Your task to perform on an android device: Share the event Life through the Gmail app
Image 0: 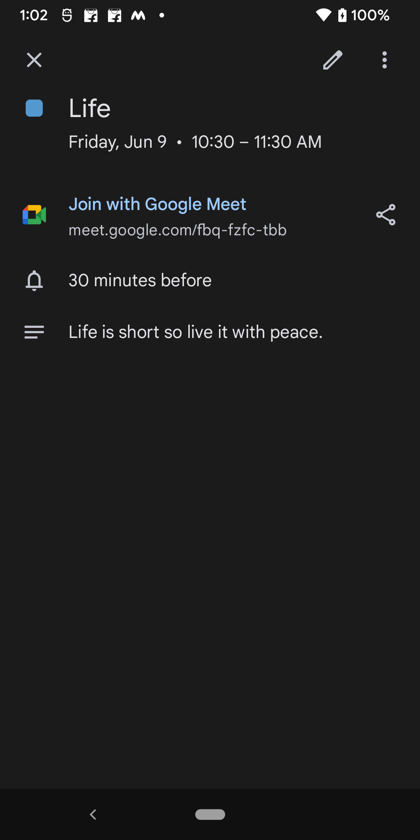
Click on the Share icon 
Step 0: click (385, 214)
Image 1: 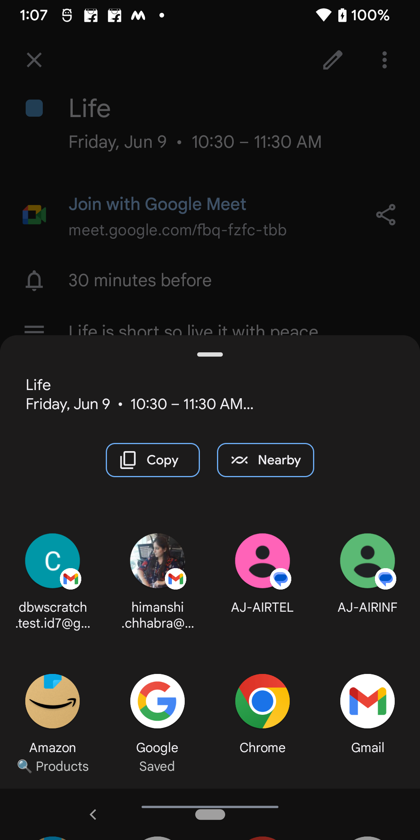
Click on the Gmail option 
Step 1: click (369, 711)